Your task to perform on an android device: Create a task to buy groceries for this month in the Google task app.
Image 0: 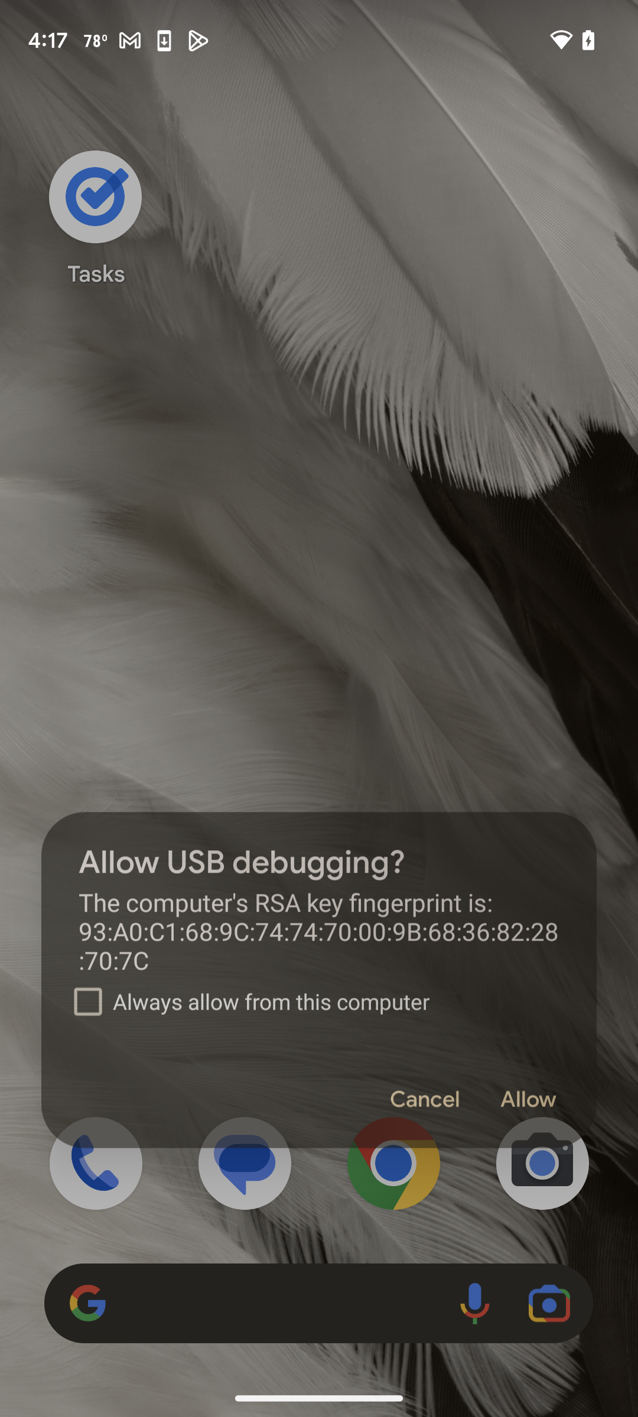
Open Google task
Step 0: open app "Tasks"
Image 1: 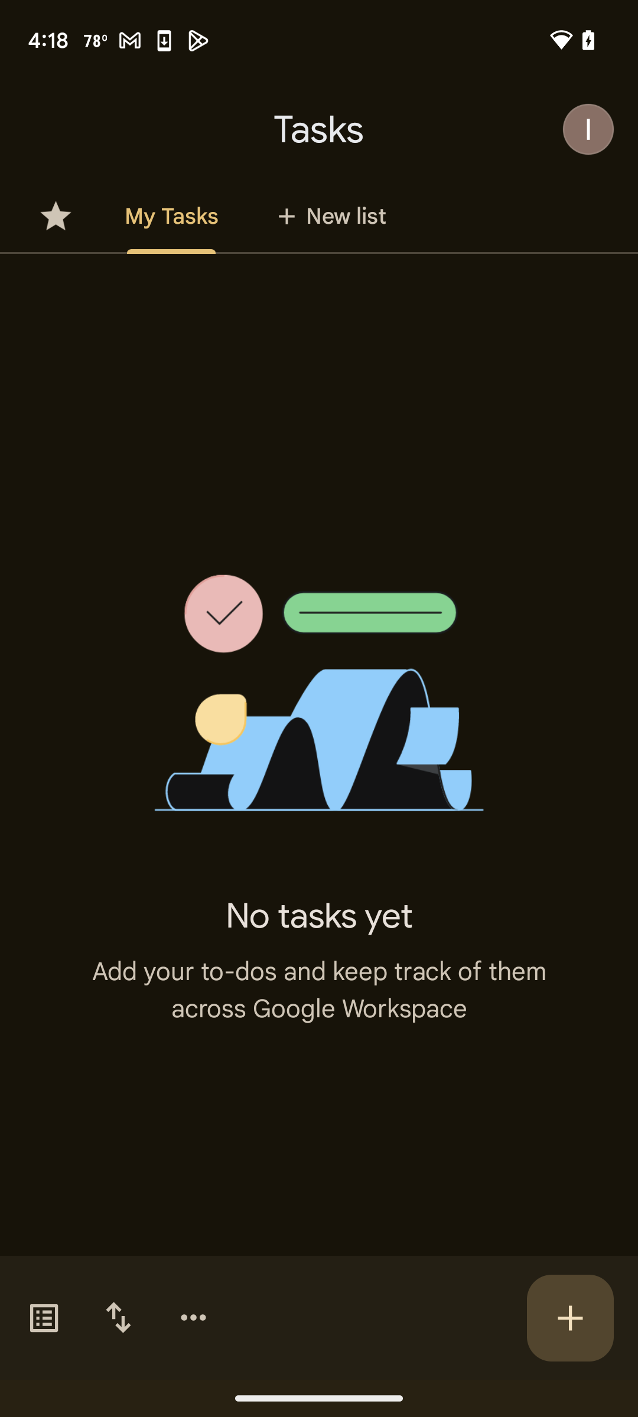
Click on the add icon
Step 1: click (570, 1318)
Image 2: 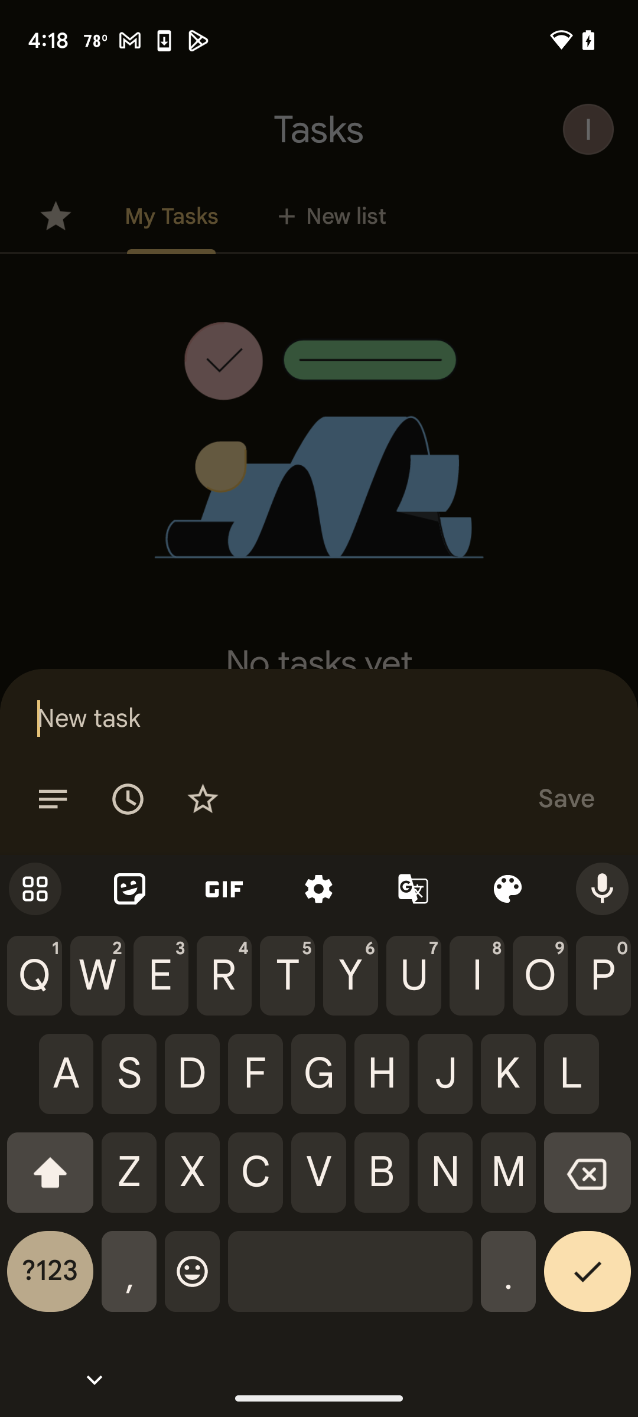
Enter Groceries
Step 2: type "Groceries"
Image 3: 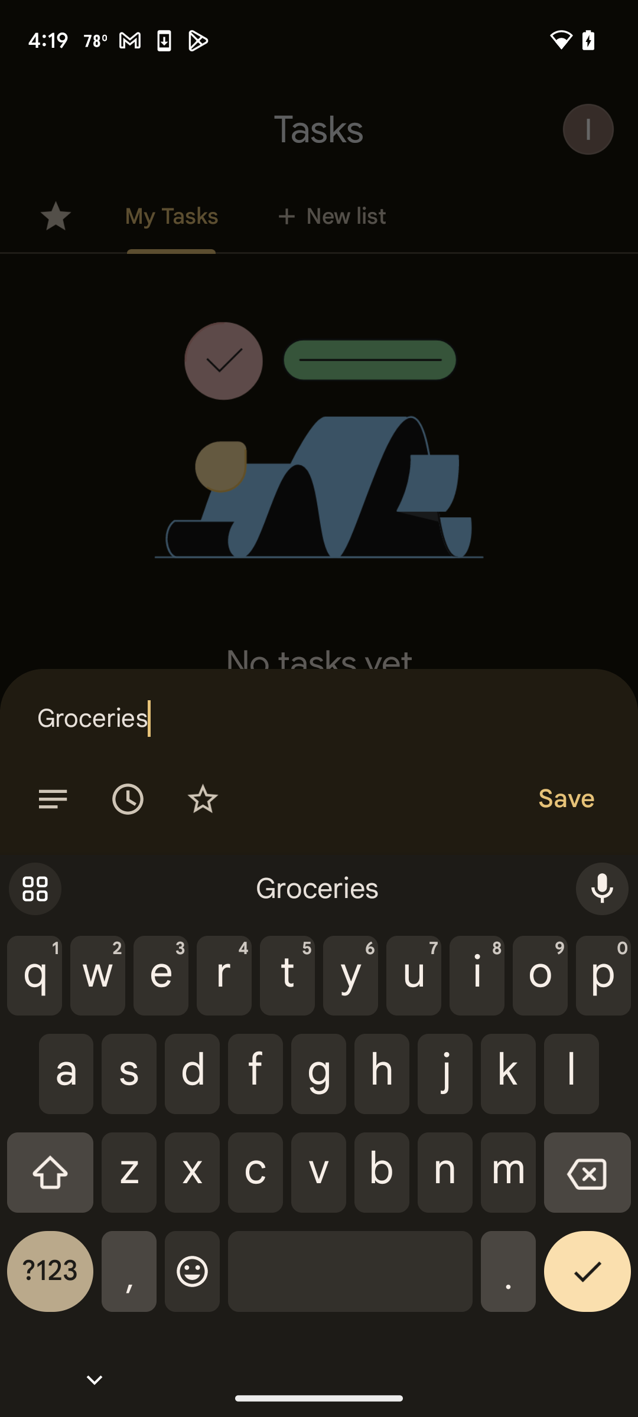
Click on the toggle icon
Step 3: click (53, 799)
Image 4: 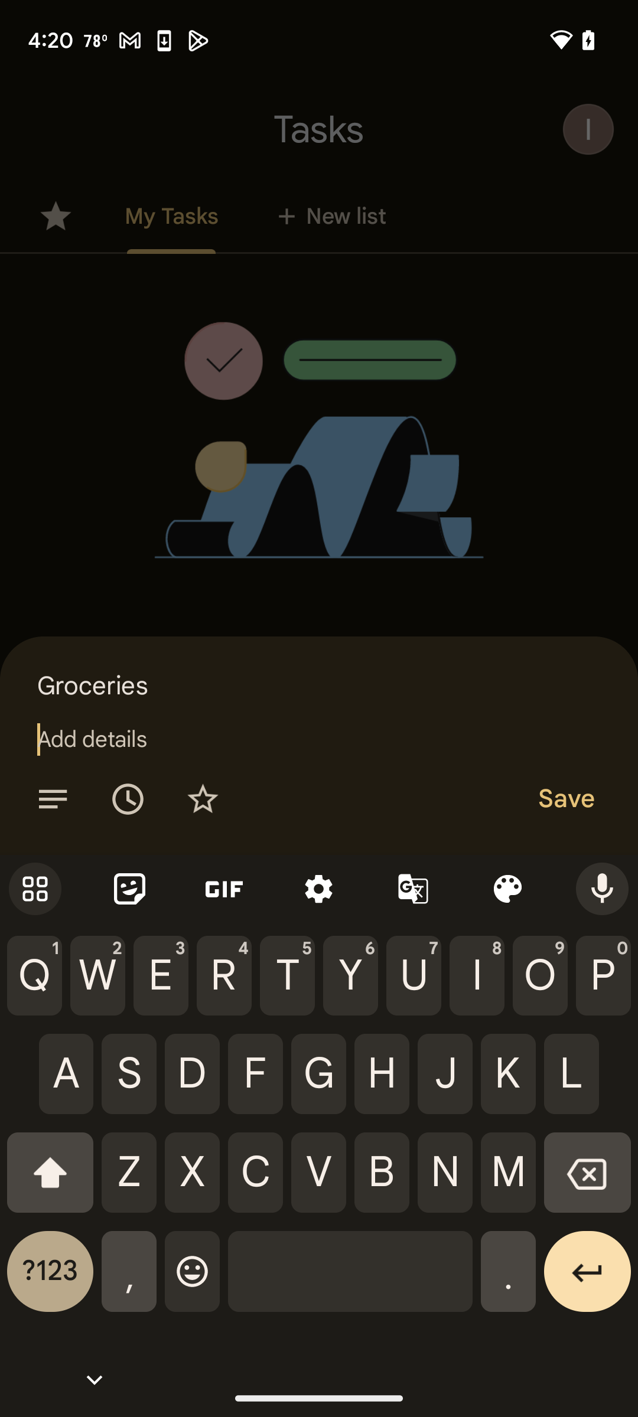
Enter Broccoli, Milk, Eggs and Chicken.
Step 4: type "Broccoli, Milk, Eggs and Chicken."
Image 5: 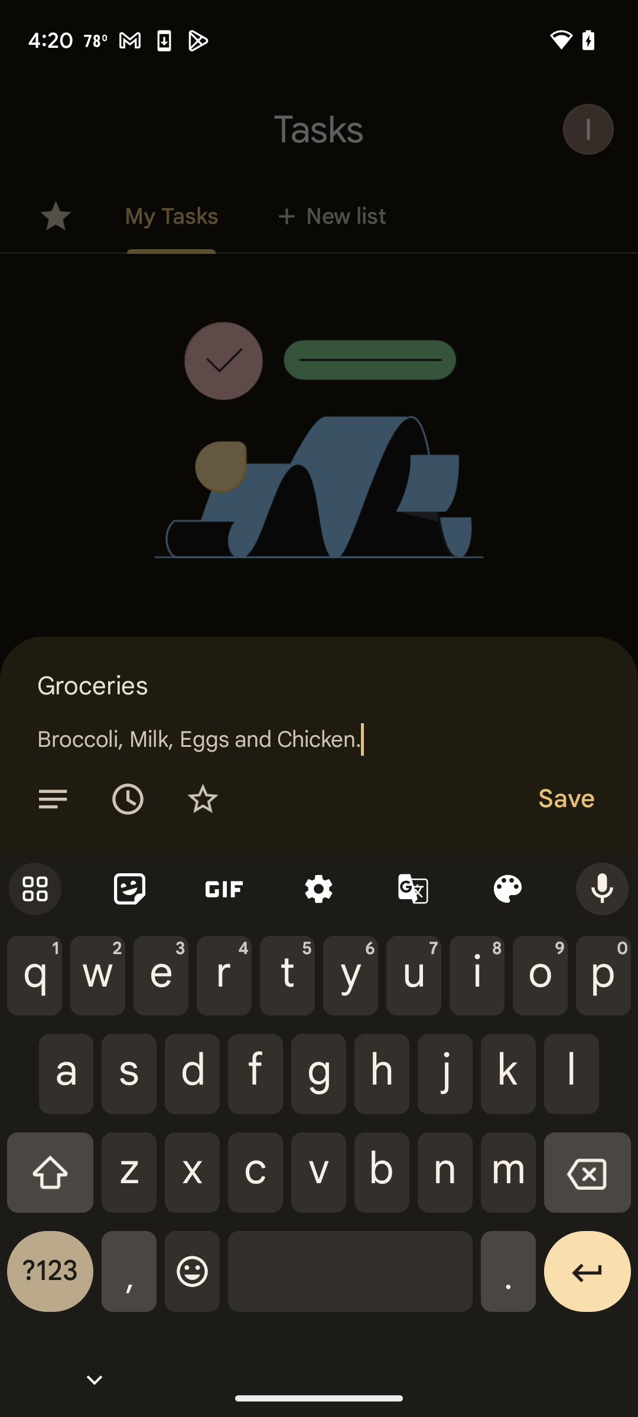
Click on save
Step 5: click (566, 799)